Your task to perform on an android device: I want to utilize the Flora app to quickly add the "Achillea Collina plant" to my garden.
Image 0: 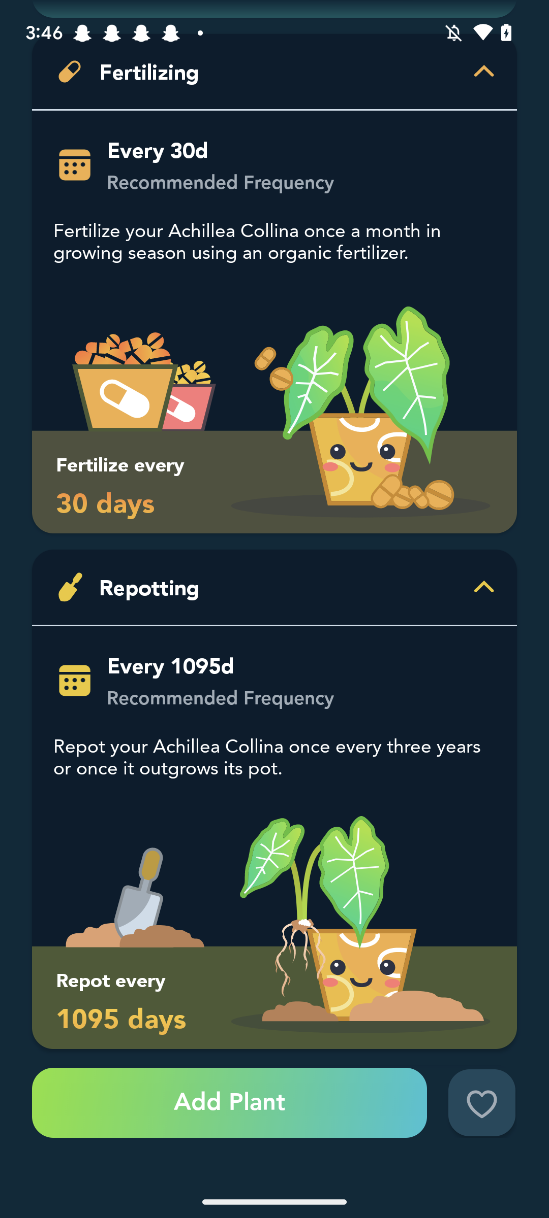
Click on the Add Plant at the bottom of the screen
Step 0: click (229, 1103)
Image 1: 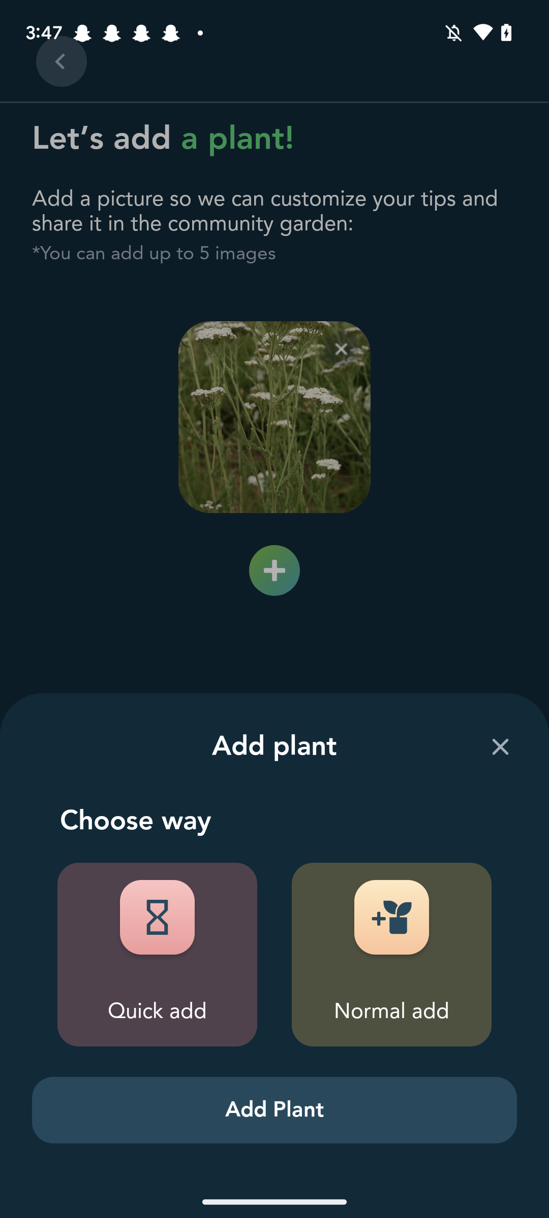
Click on the Quick add option
Step 1: click (154, 925)
Image 2: 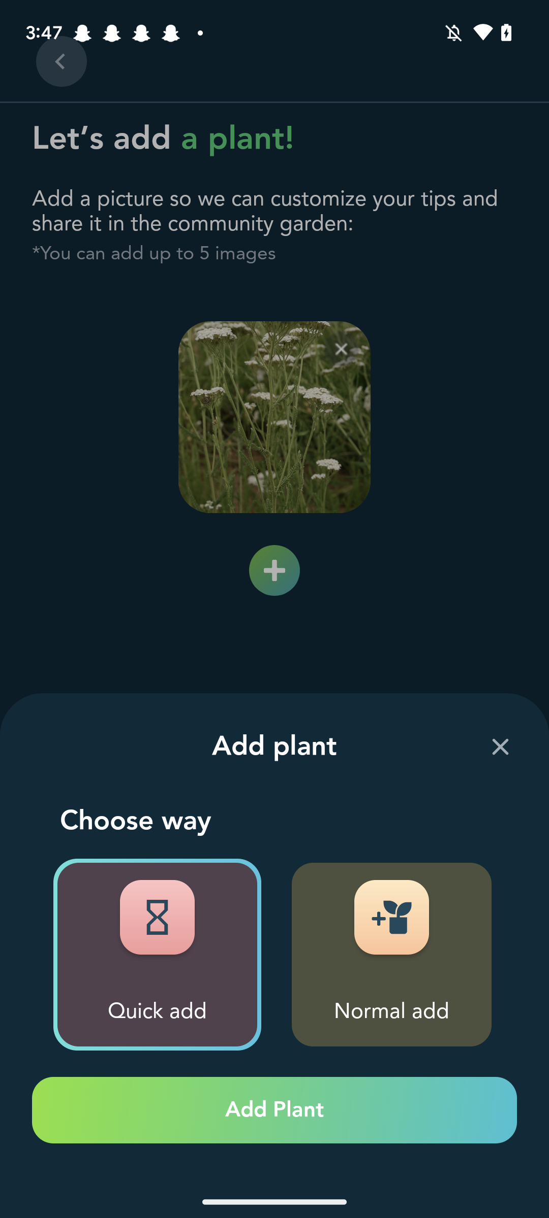
Click on the Add Plant 
Step 2: click (274, 1110)
Image 3: 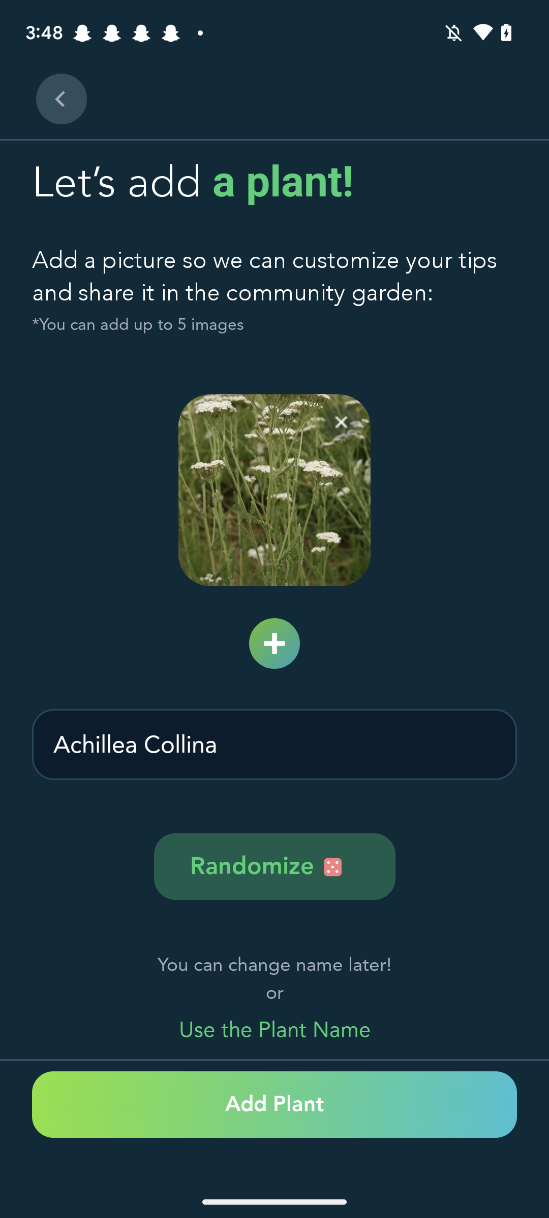
Click on Add plant 
Step 3: click (274, 1104)
Image 4: 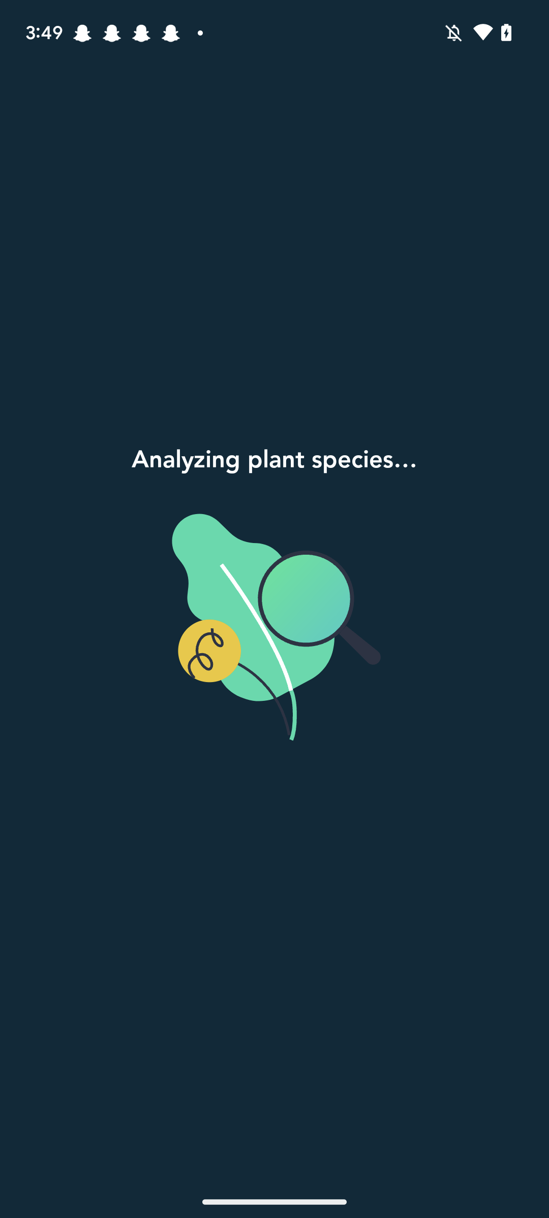
Click on Add plant 
Step 4: wait